Your task to perform on an android device: I want to view the Silk Original Almond Milk product on my app.
Image 0: 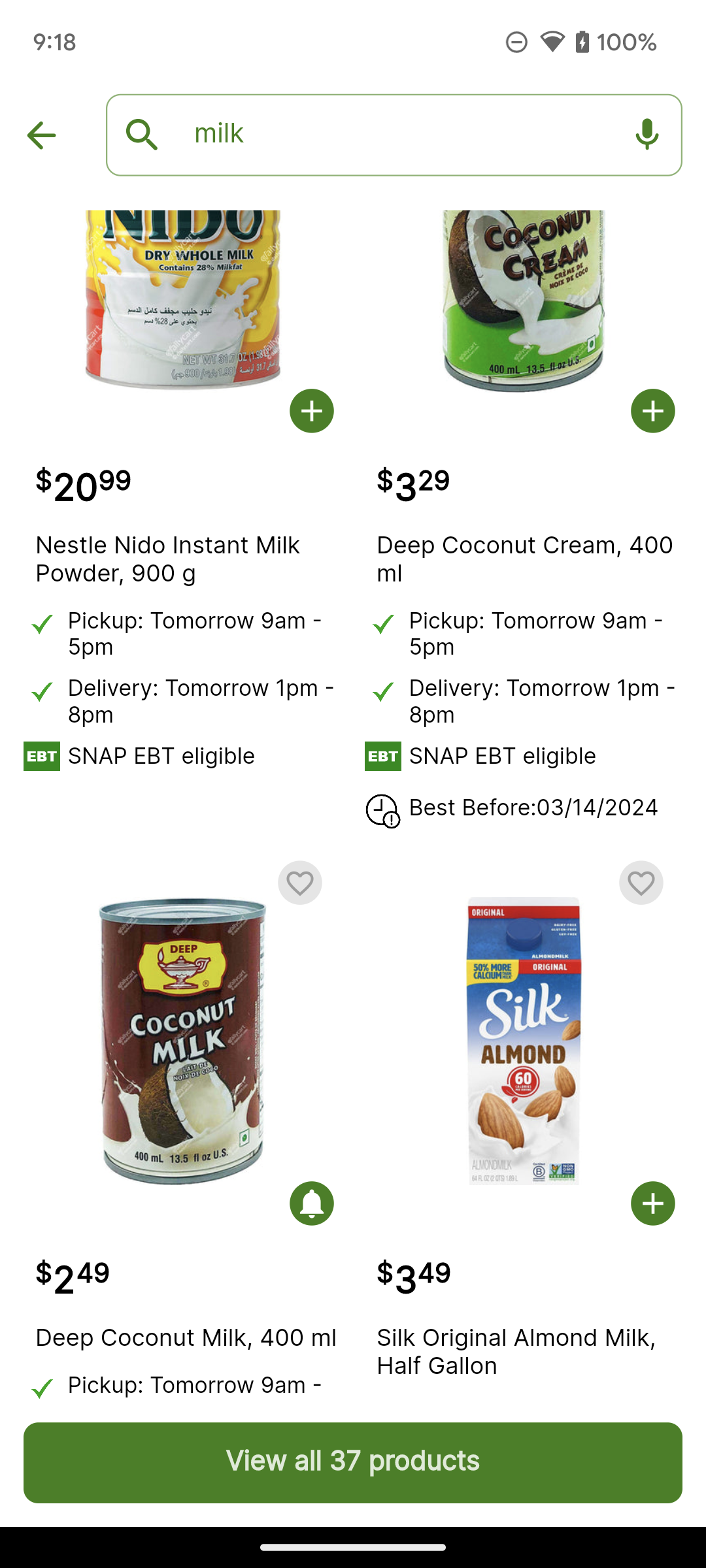
Click on the Silk Original Almond Milk on the bottom on the screen.
Step 0: click (524, 1114)